Your task to perform on an android device: Go to the Decathlon app and open the Quechua hiking boots - NH100 then view its information and photos.
Image 0: 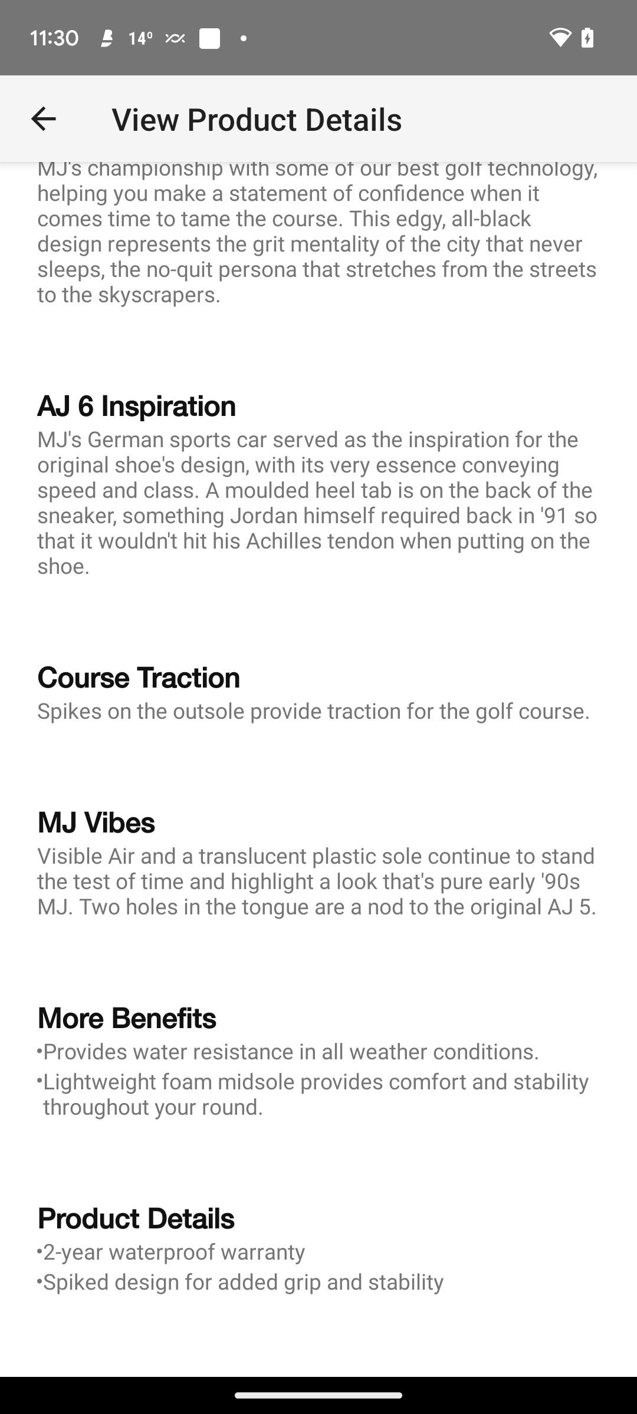
Go to the Decathlon app
Step 0: open app "Decathlon"
Image 1: 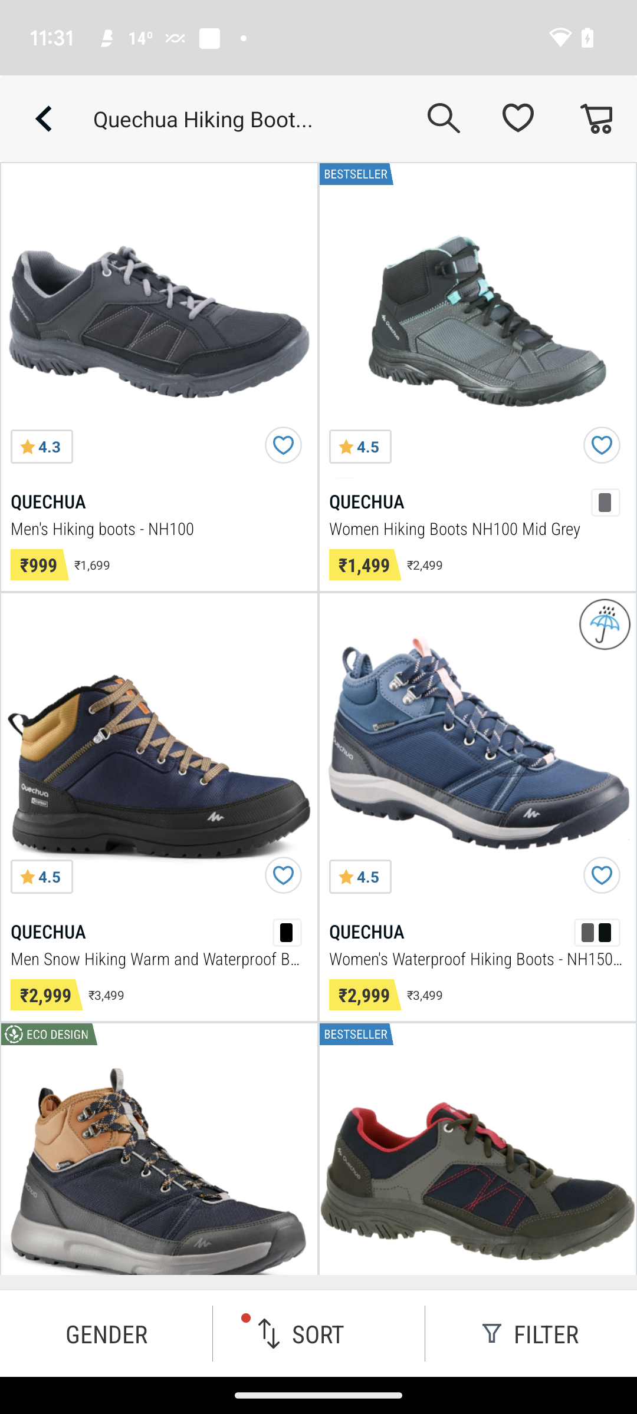
Open the first searched result
Step 1: click (159, 377)
Image 2: 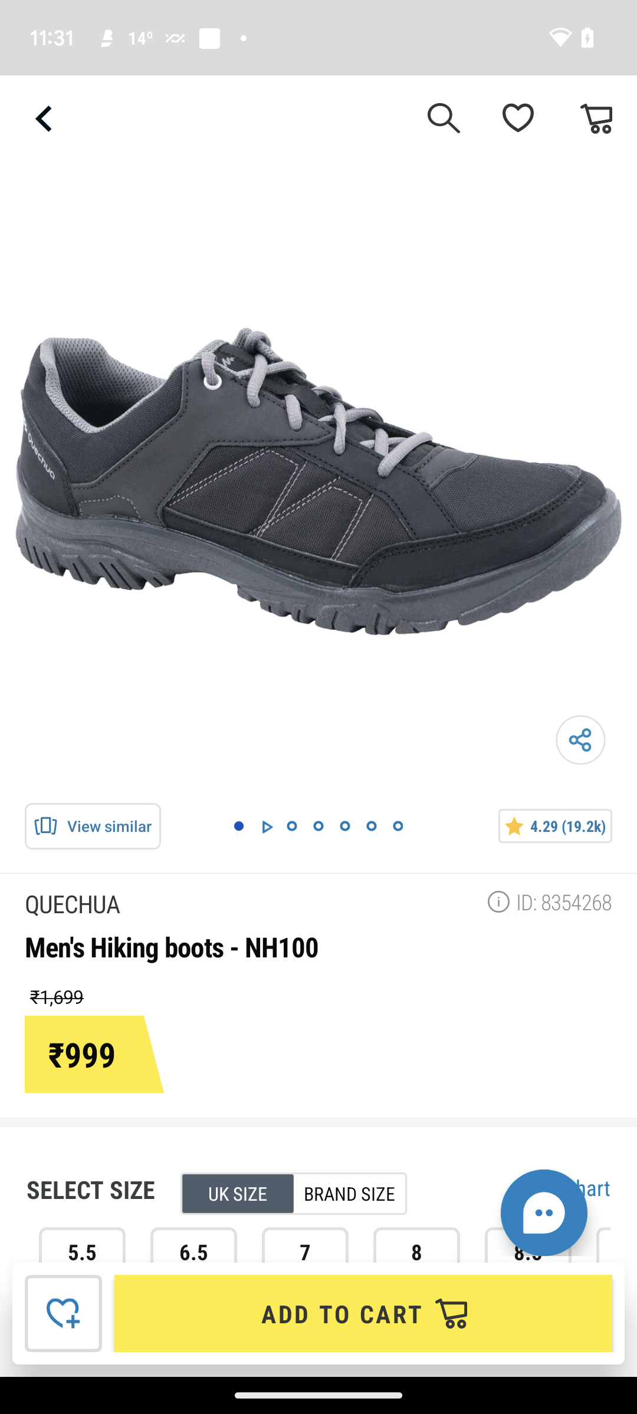
Swipe the image towards the left to view more images of the shoe
Step 2: scroll right
Image 3: 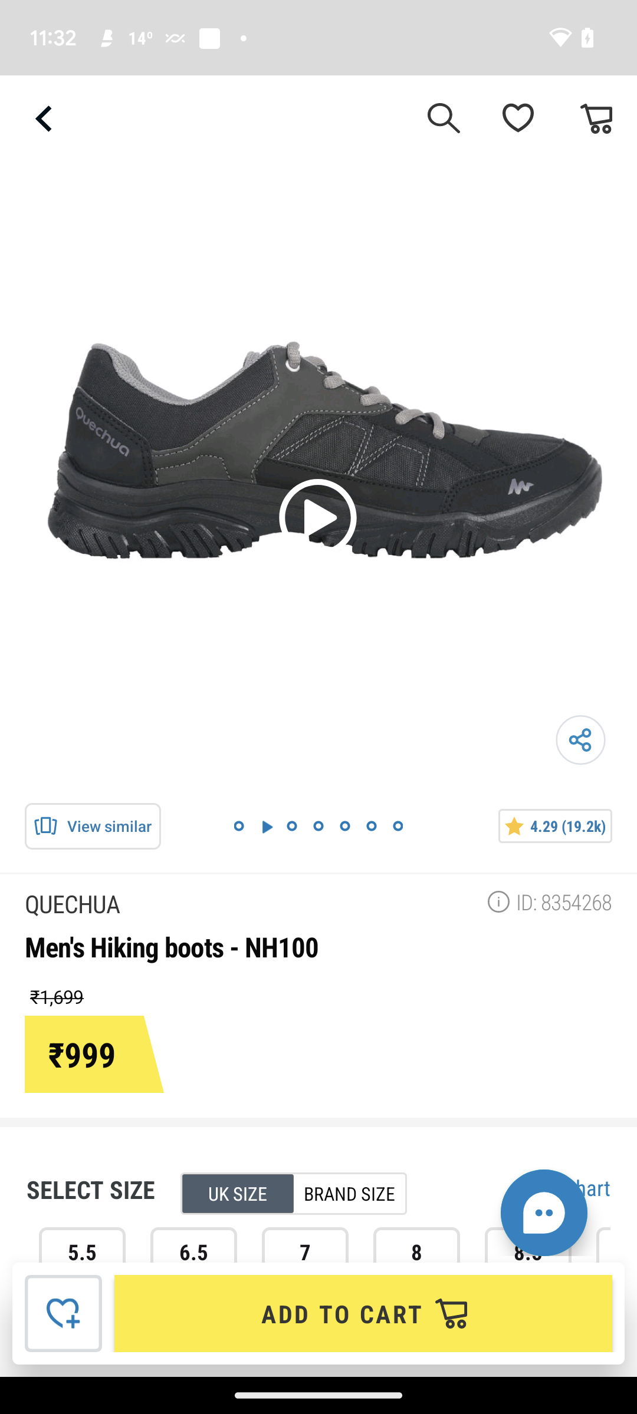
Swipe the image towards the left to view more images of the shoe
Step 3: scroll right
Image 4: 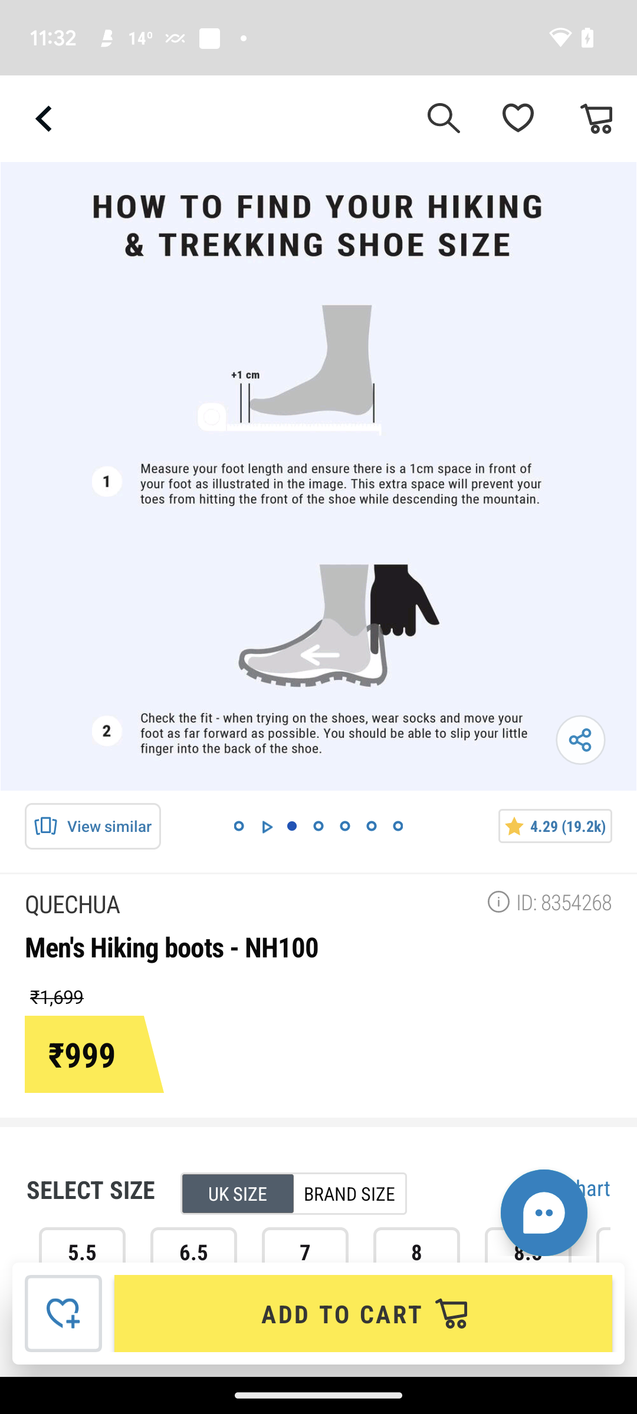
Swipe the image towards the left to view more images of the shoe
Step 4: scroll right
Image 6: 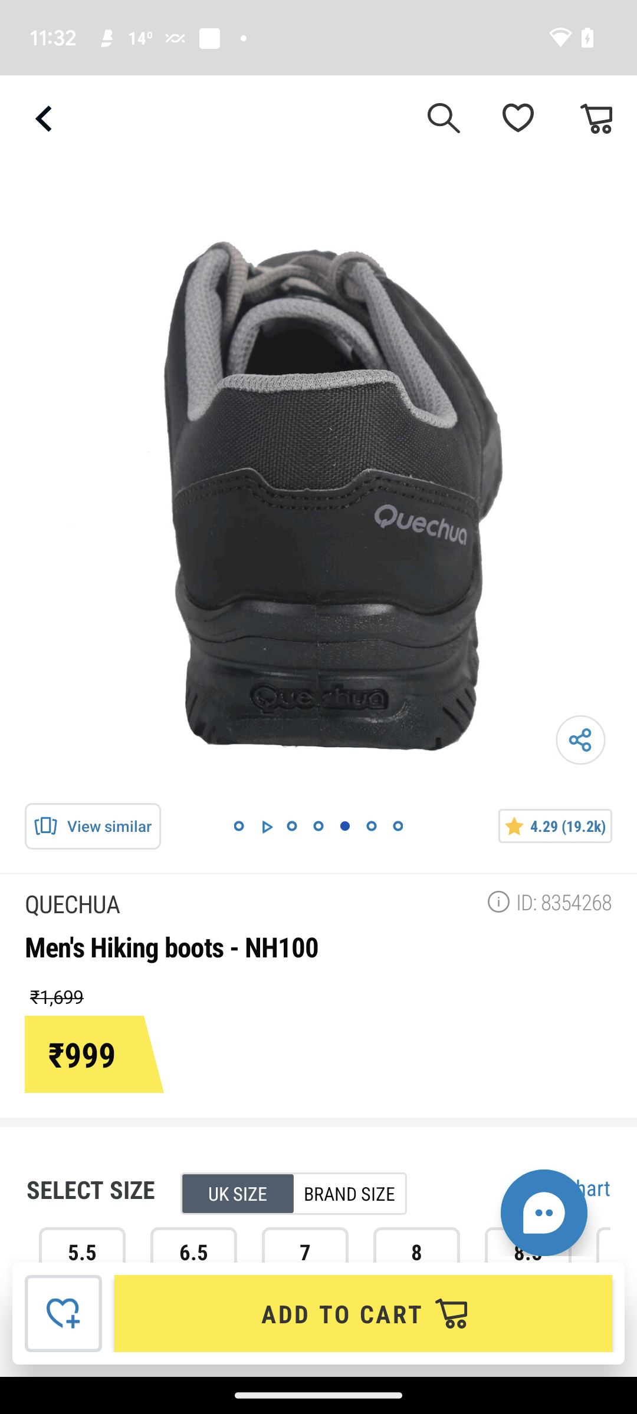
Swipe the image towards the left to view more images of the shoe
Step 6: scroll right
Image 7: 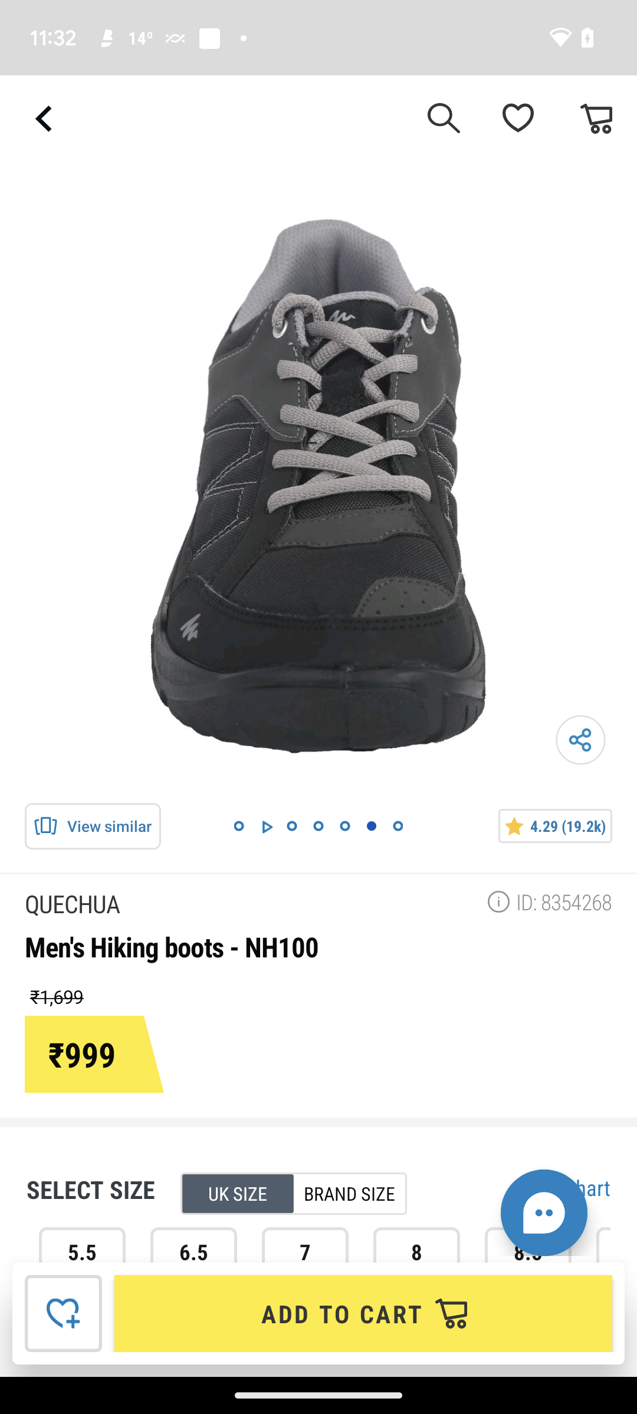
Swipe the image towards the left to view more images of the shoe
Step 7: scroll right
Image 8: 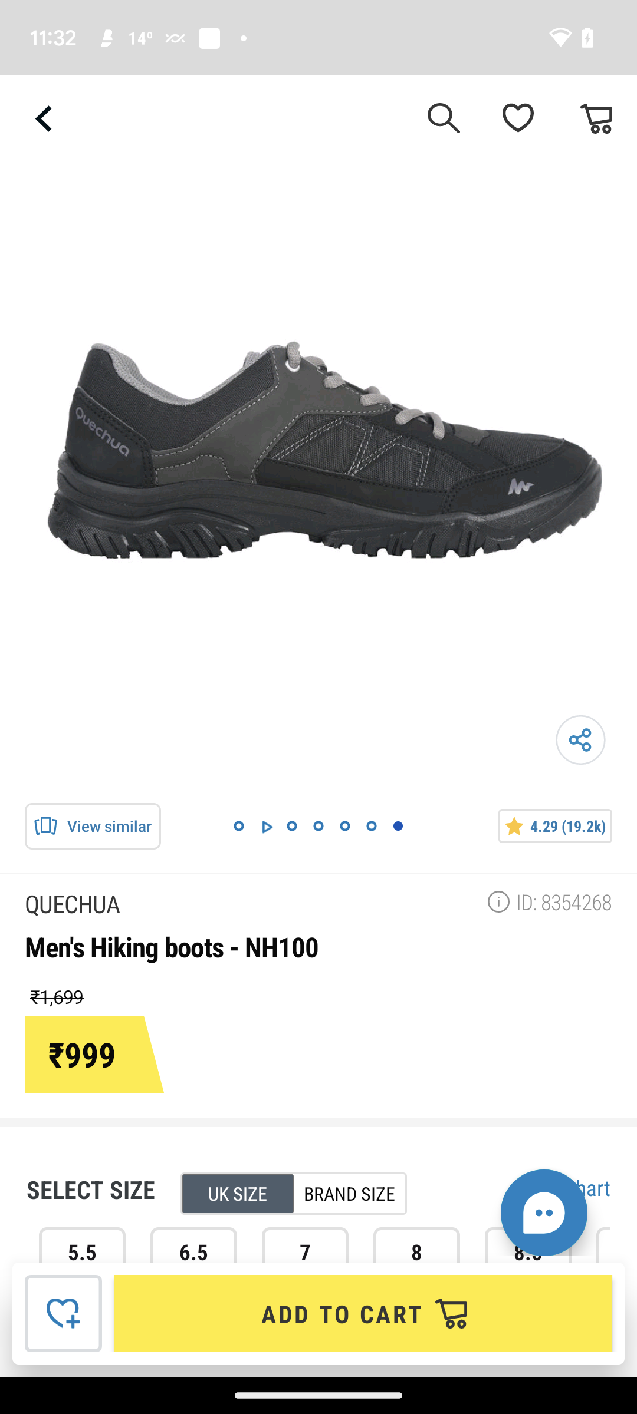
Swipe up to view the shoe details
Step 8: scroll down
Image 9: 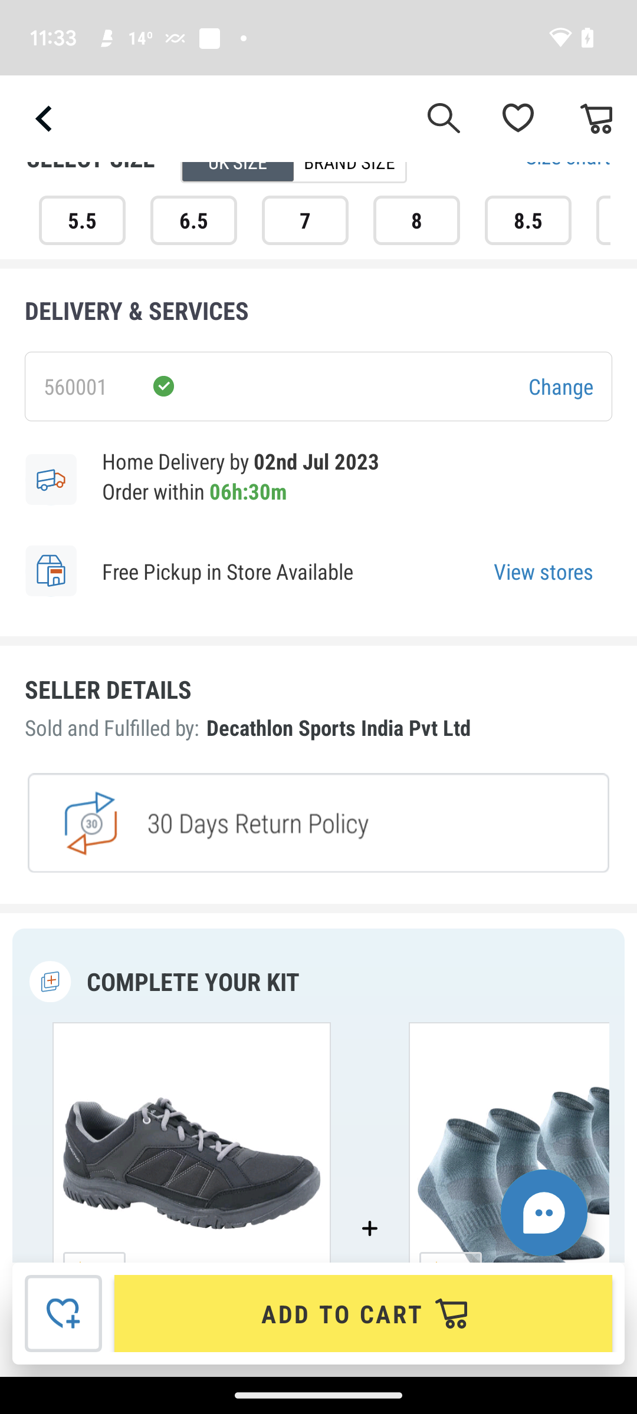
Swipe up to view the shoe details
Step 9: scroll down
Image 10: 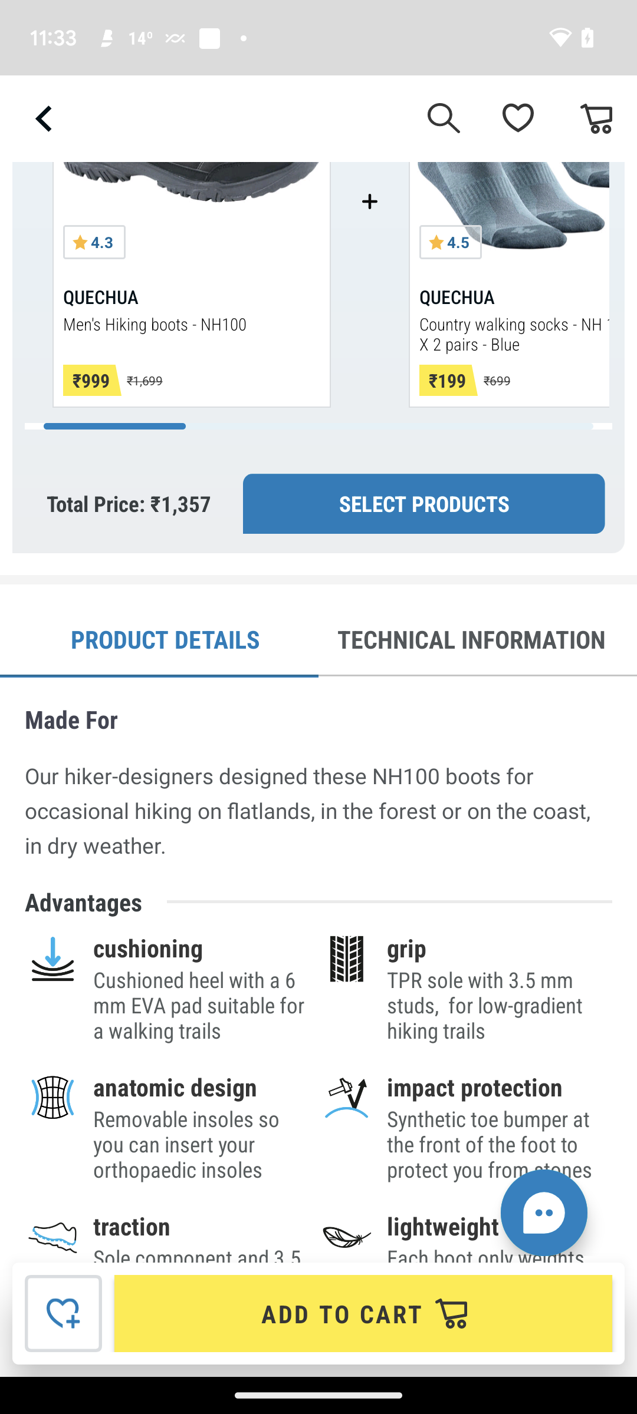
Swipe up to view the shoe details
Step 10: scroll down